Your task to perform on an android device: Go to the Healofy app & ask an expert about which food is great for baby
Image 0: 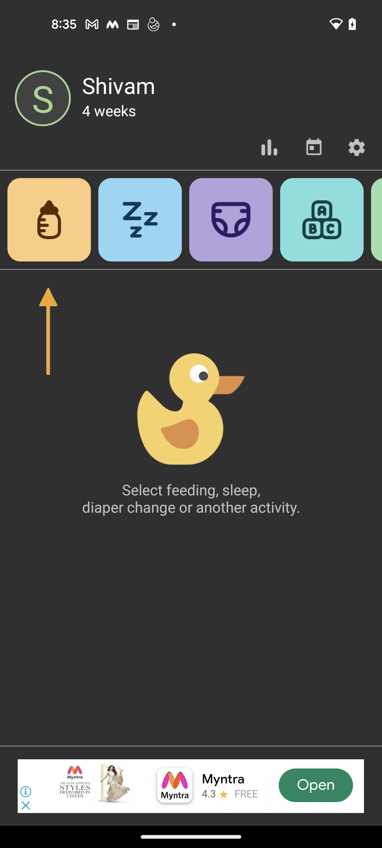
open the Healofy app
Step 0: open app "Healofy"
Image 1: 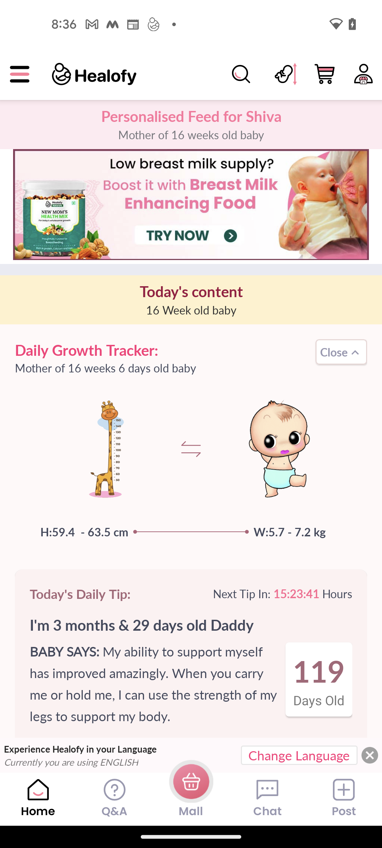
click on the Q&A tab at the bottom of the screen
Step 1: click (114, 812)
Image 2: 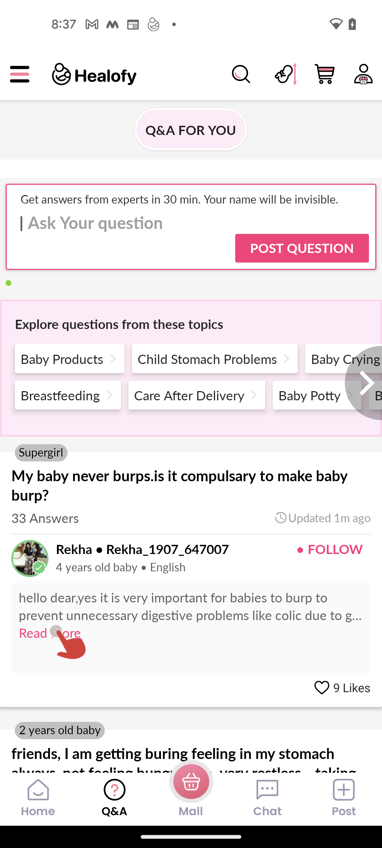
click on the ask your question typing box
Step 2: click (113, 242)
Image 3: 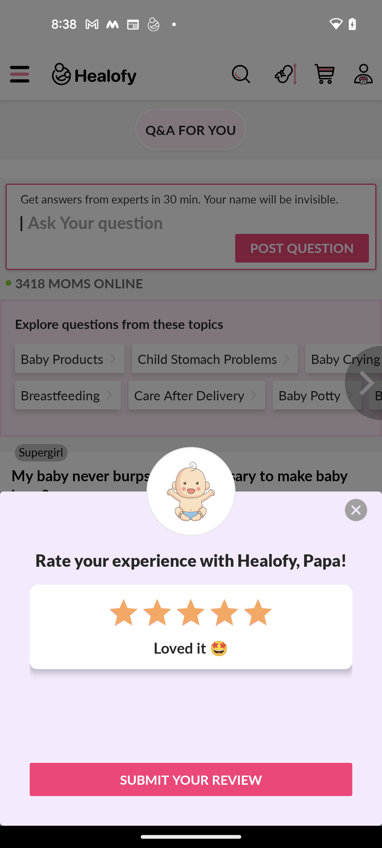
click on the close icon
Step 3: click (353, 505)
Image 4: 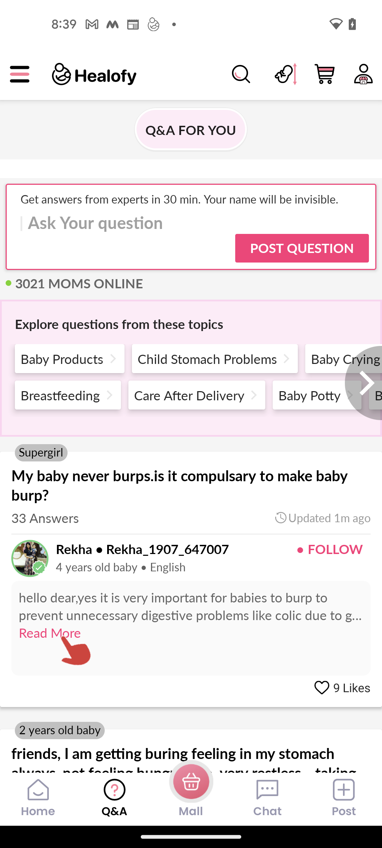
click on the question typing box
Step 4: click (100, 242)
Image 6: 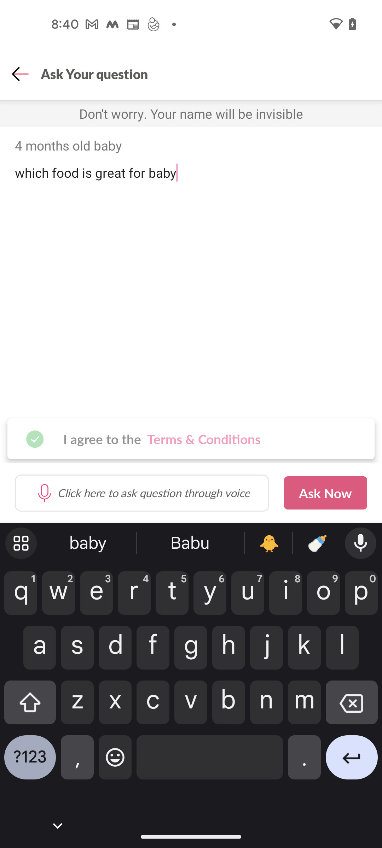
click on the Ask Now button
Step 6: click (325, 493)